Your task to perform on an android device: I'll like to snooze all reminders in the To Do reminder app by 10 minutes because it's beneficial to me.
Image 1: 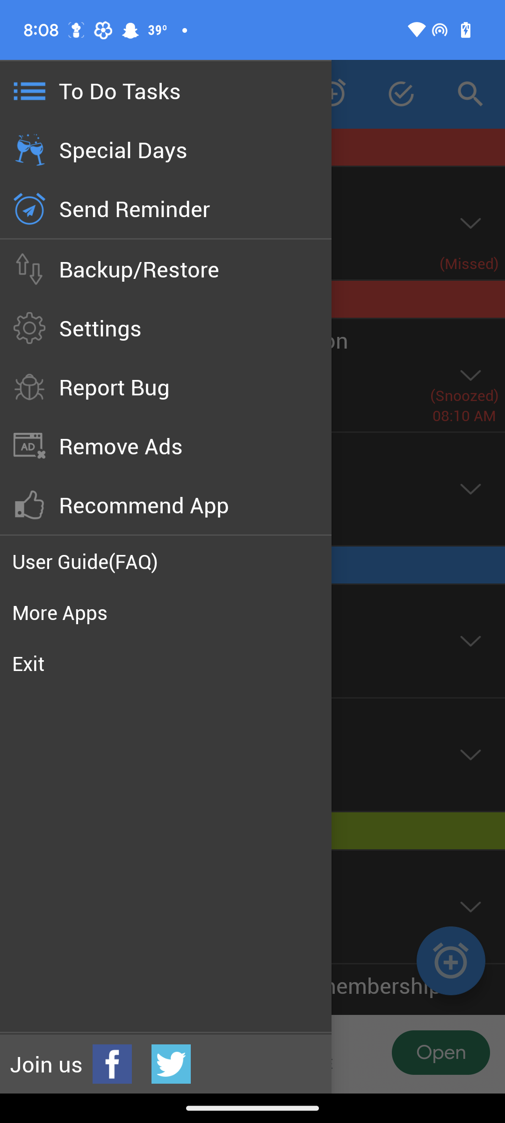
Click on the settings option
Step 1: click (180, 340)
Image 2: 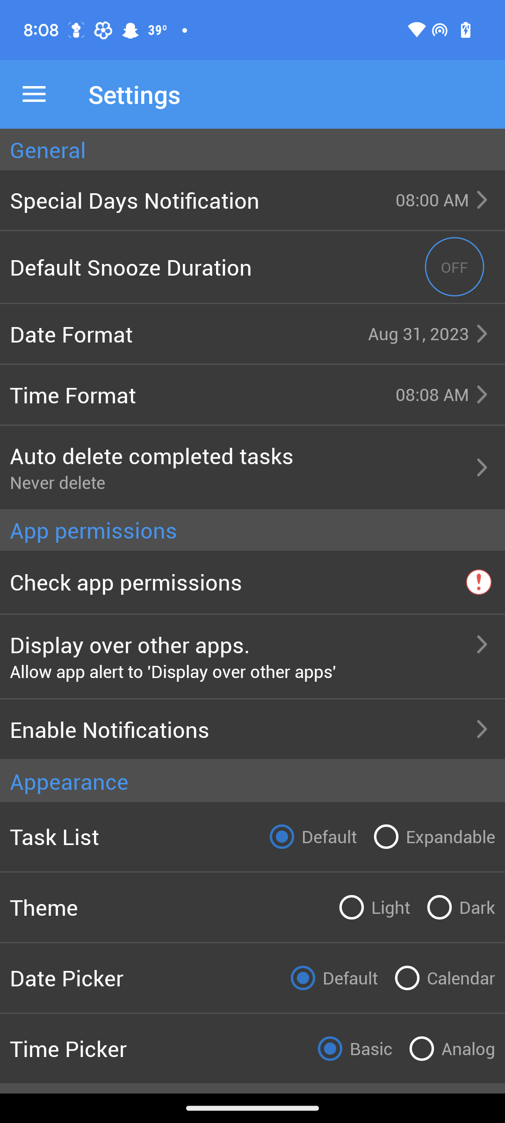
Turn ON the default Snooze Duration
Step 2: click (454, 267)
Image 3: 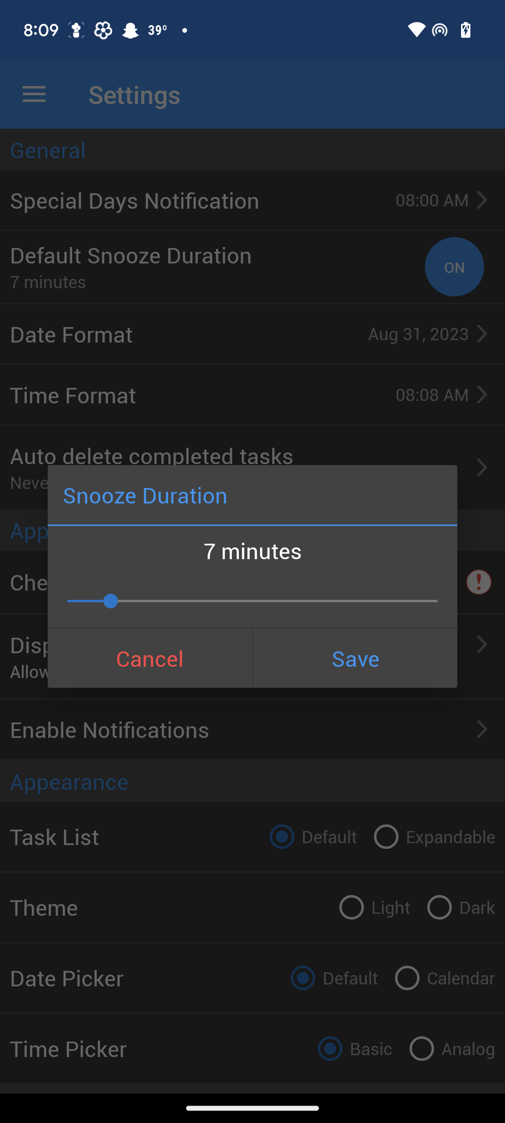
Swipe the cursor towards the right to make the snooze duration to 10 minutes
Step 3: scroll left
Image 4: 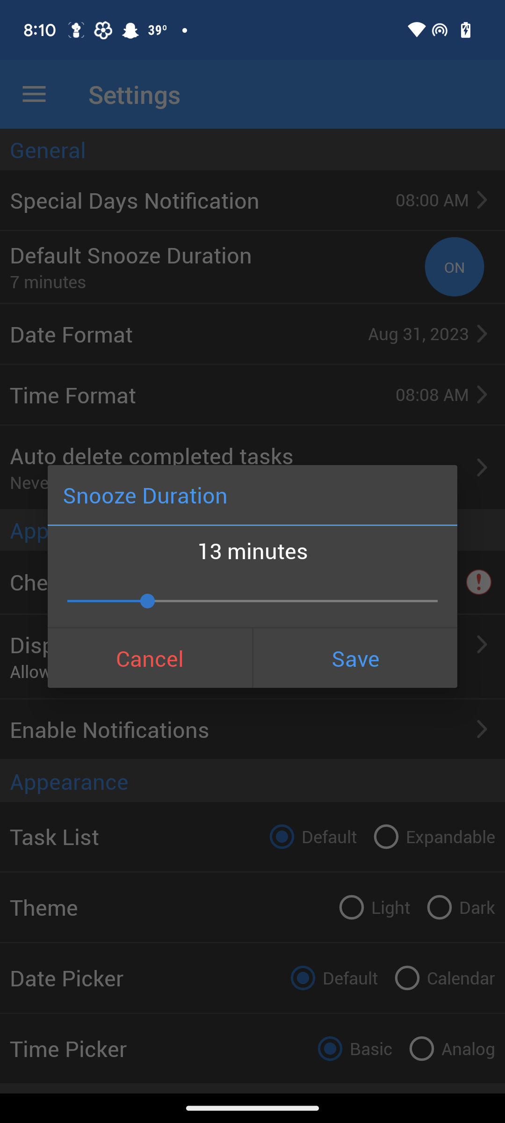
Swipe the cursor towards the right to make the snooze duration to 10 minutes
Step 4: wait
Image 5: 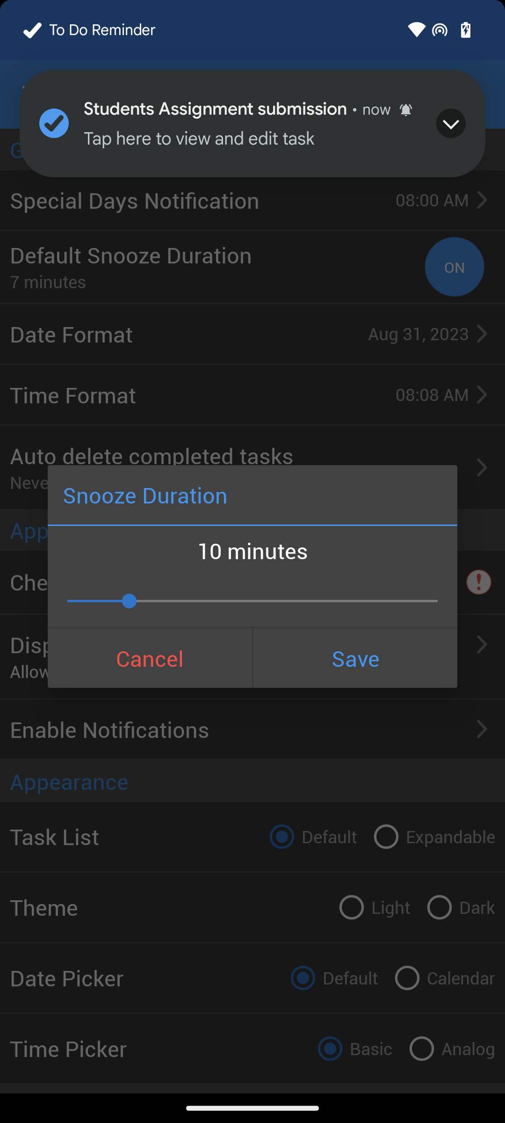
Click on the Save button
Step 5: click (355, 658)